Your task to perform on an android device: Open Polaris Office and save the new word document as Train 
Image 0: 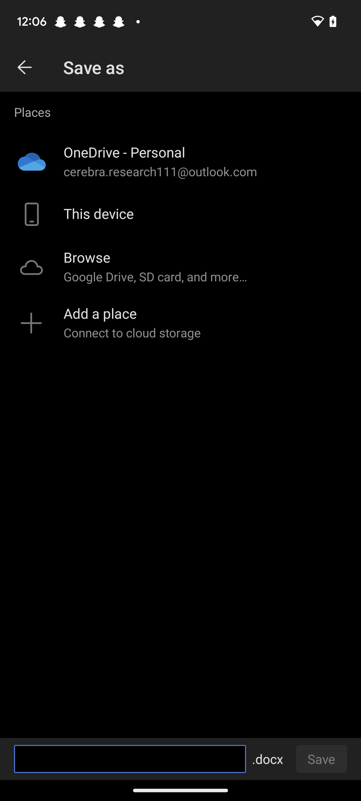
Open Polaris Office app
Step 0: open app "Polaris Office"
Image 1: 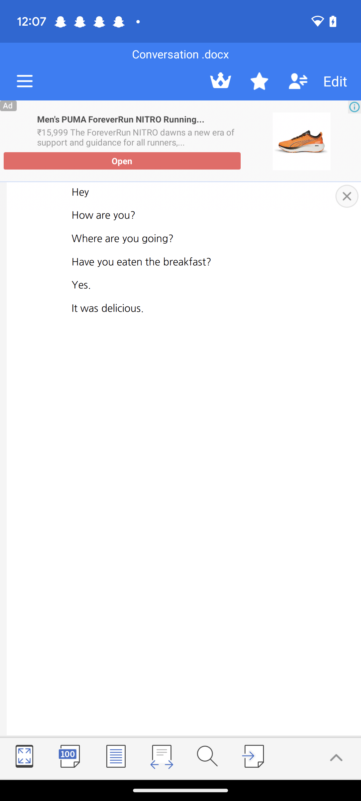
Go back to the previous screen
Step 1: press back button
Image 2: 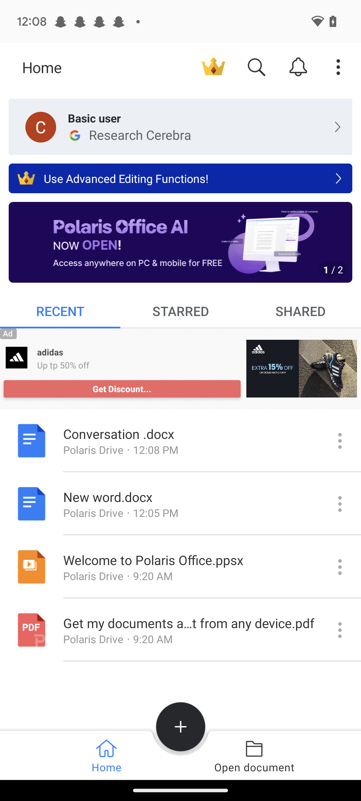
Open the new word document
Step 2: click (190, 497)
Image 3: 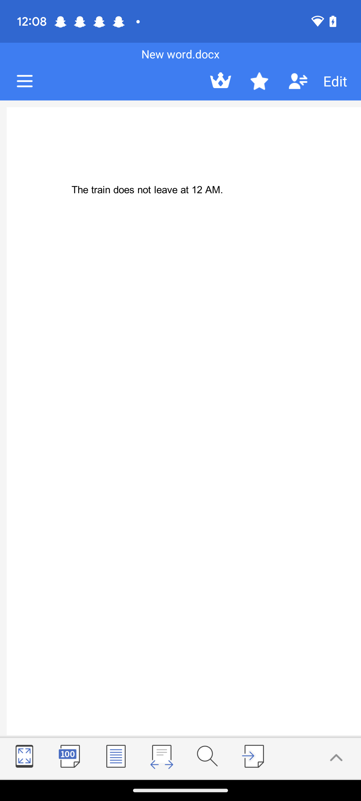
Click on the menu bar at the top left corner of the screen
Step 3: click (24, 81)
Image 4: 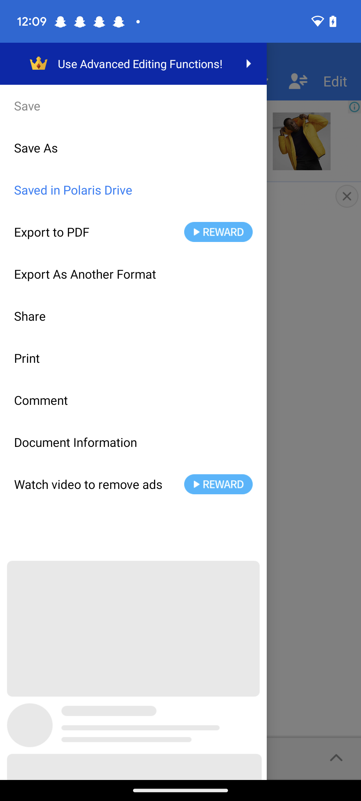
Click on the save as option
Step 4: click (139, 137)
Image 5: 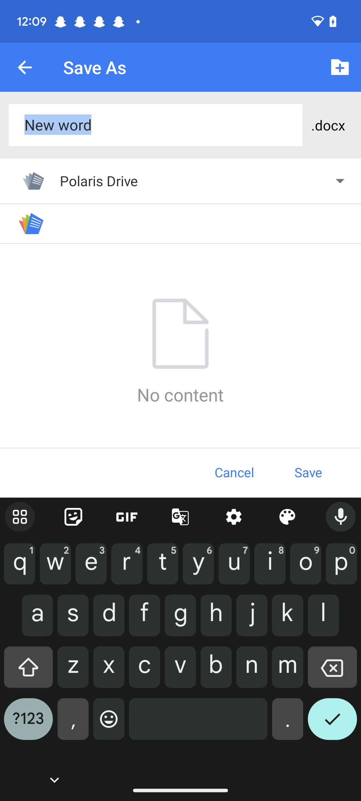
Click on the cross icon on the keyboard
Step 5: click (332, 672)
Image 6: 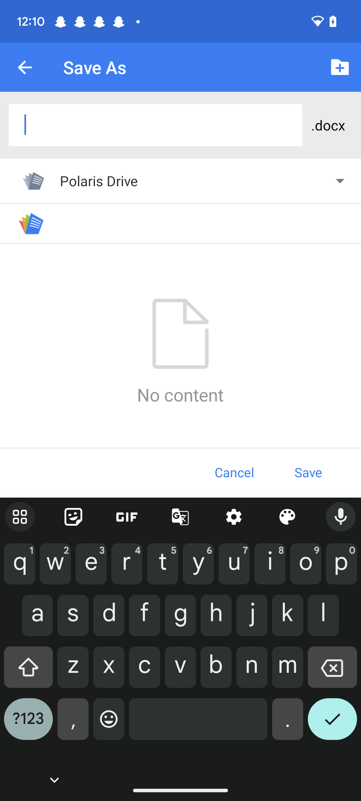
Enter the document name as Train
Step 6: type "Train"
Image 7: 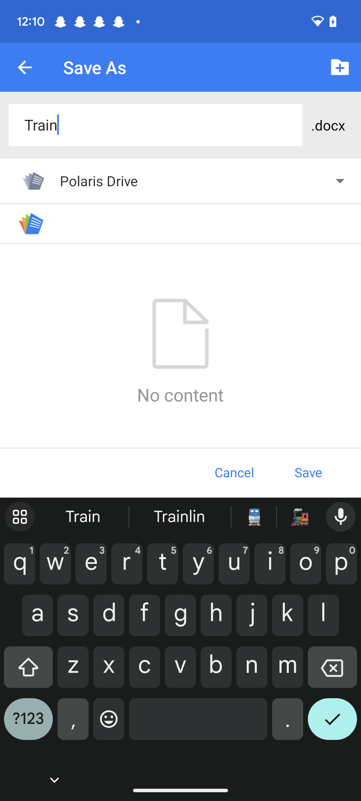
Click on the Save button
Step 7: click (308, 472)